Your task to perform on an android device: Just to be sure I want to check the reviews of the classic speed hurdles in the Meesho app.
Image 0: 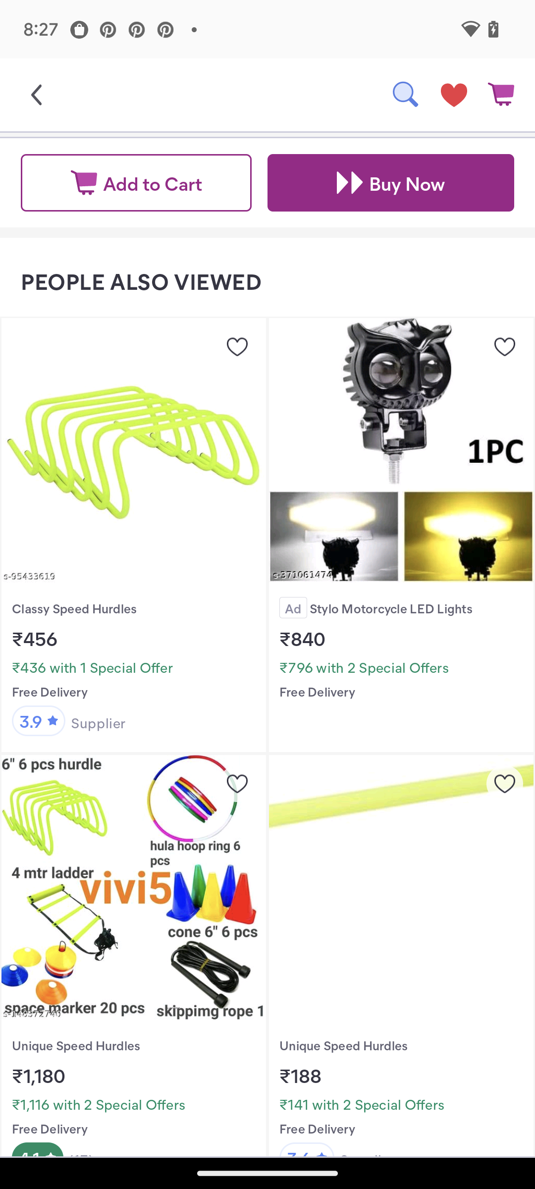
Swipe up to view the reviews.
Step 0: scroll up
Image 1: 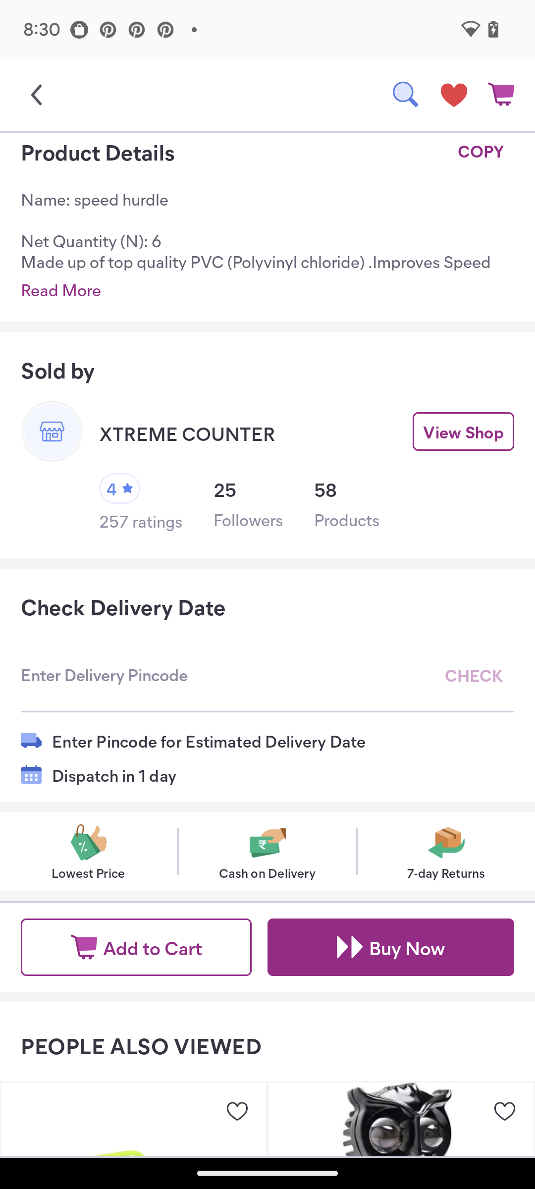
Click on the star icon.
Step 1: click (119, 488)